Your task to perform on an android device: Since it appears to be a good offer, I want to add the Sony Alpha ILCE-6400L APS-C Mirrorless Camera with 16–50 mm Power Zoom Lens to my cart via the Shopsy app.
Image 0: 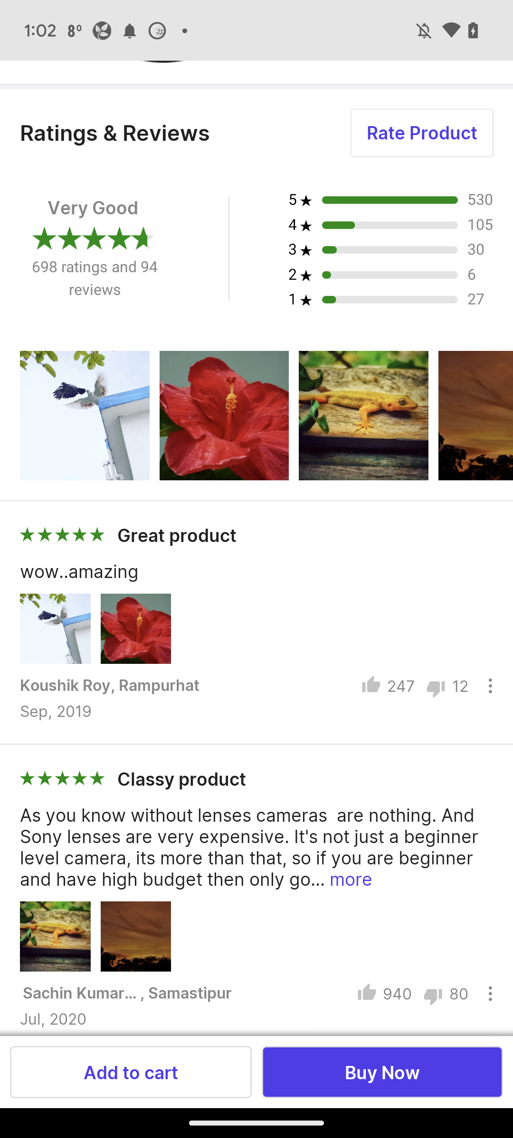
Click on the Add to cart at the bottom of left corner
Step 0: click (131, 1072)